Your task to perform on an android device: In the PUMA app , Shop for PUMA X LIBERTY brand Women's sneakers.
Image 0: 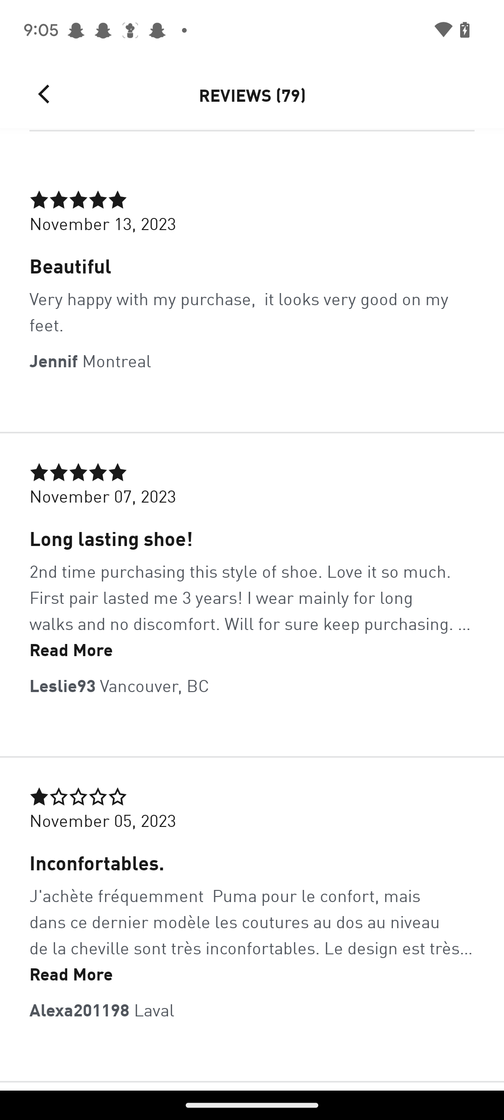
Go back to the previous screen
Step 0: press back button
Image 1: 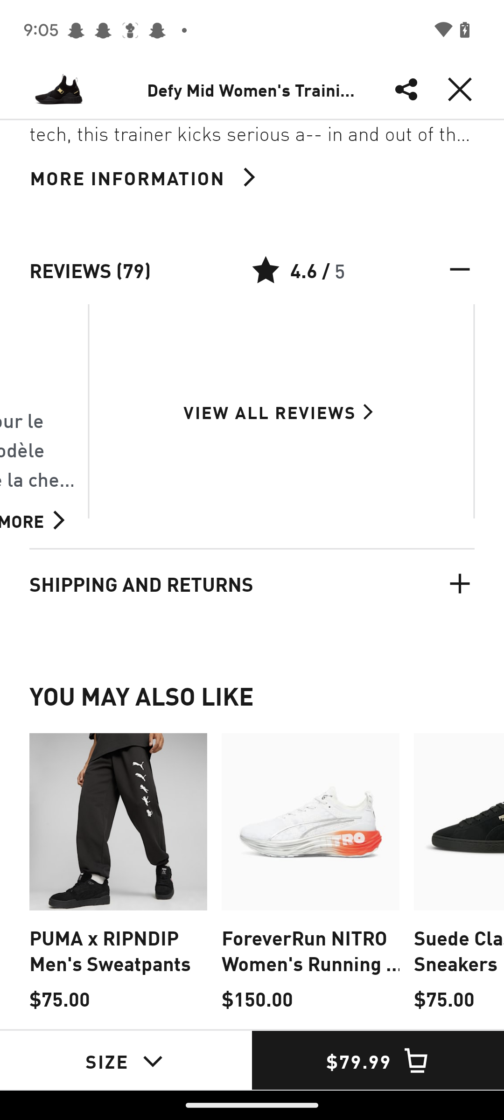
Click on the cross icon at the top right corner of the screen
Step 1: click (460, 89)
Image 2: 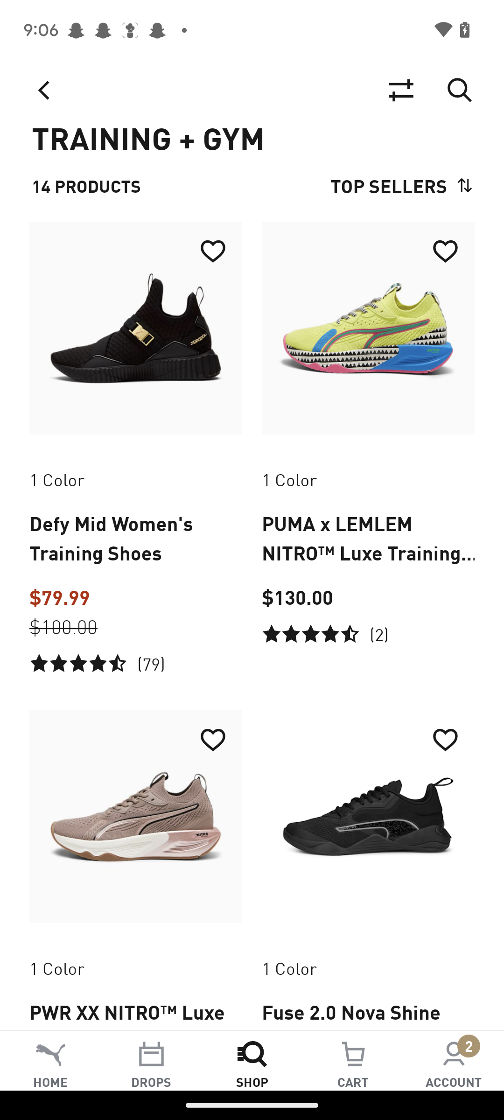
Click on the search icon tab at the bottom of the screen
Step 2: click (252, 1060)
Image 3: 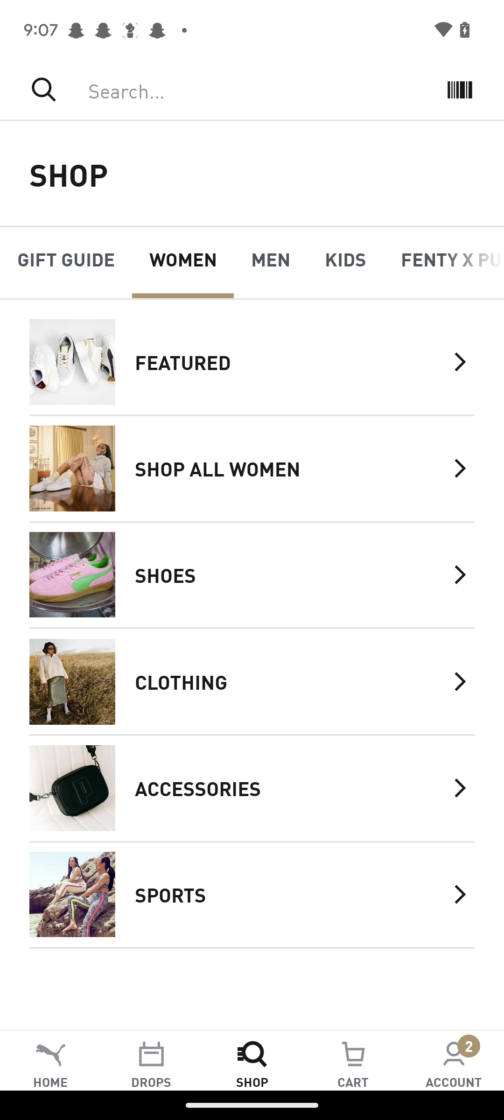
Swipe the category tab toward the left
Step 3: scroll right
Image 4: 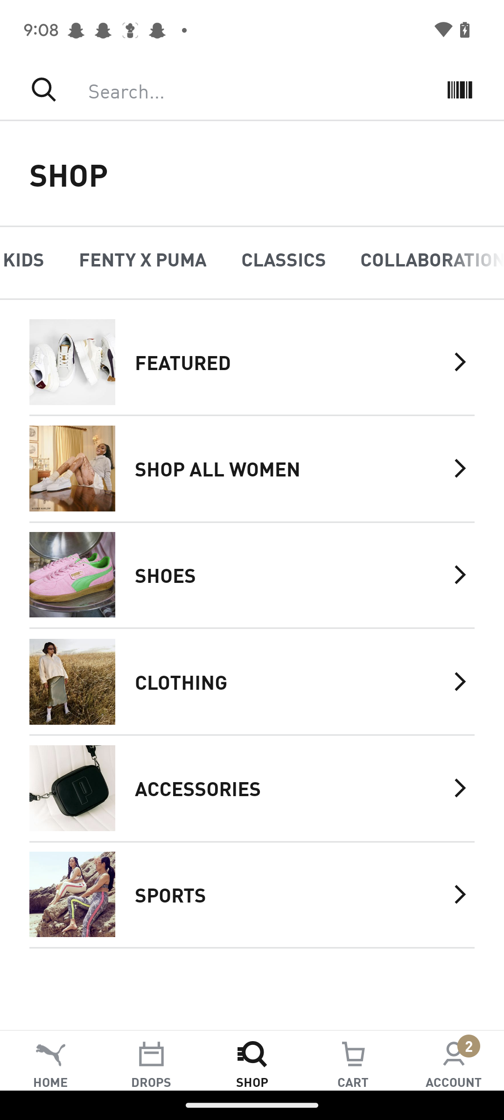
Swipe the category tab toward the left
Step 4: scroll right
Image 5: 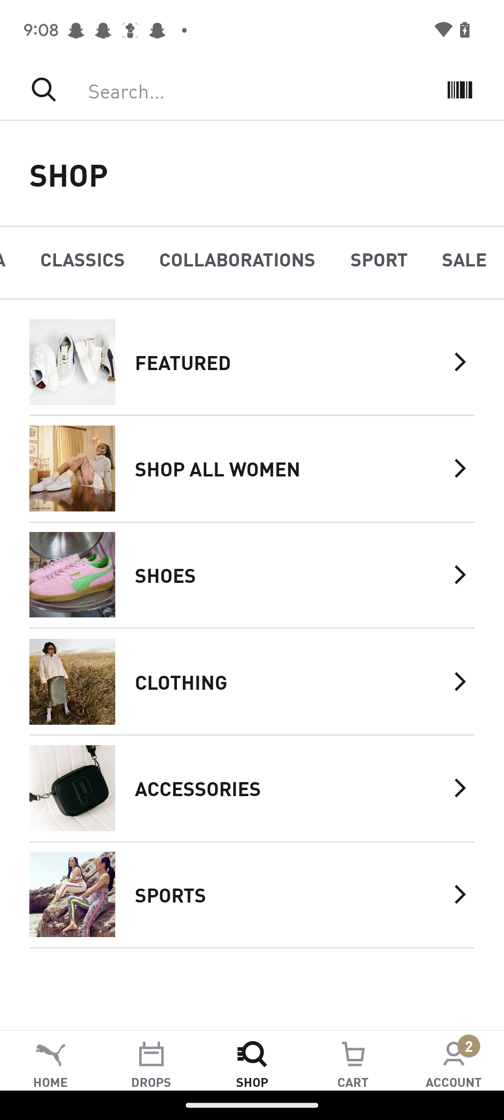
Click on the collaborations tab
Step 5: click (237, 259)
Image 6: 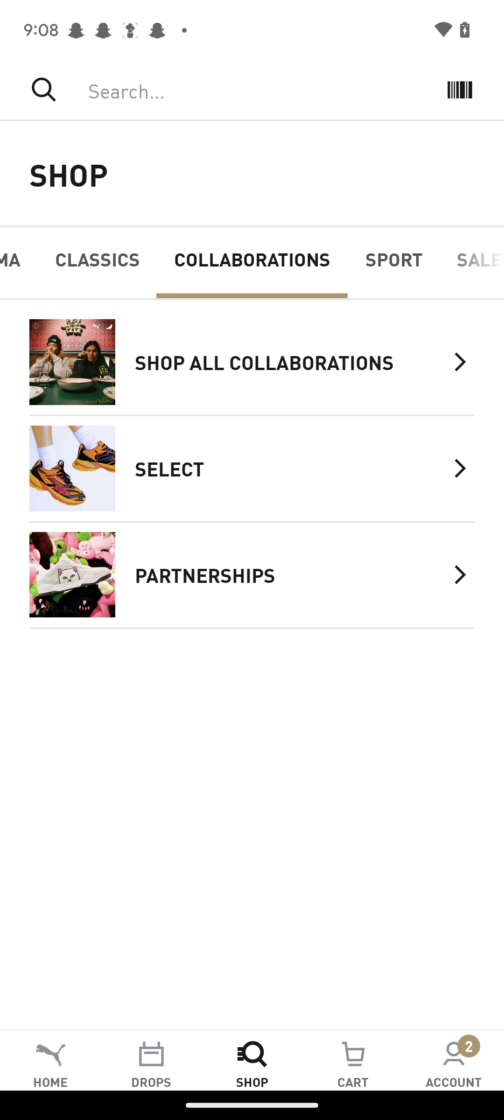
Click on the select category
Step 6: click (290, 468)
Image 7: 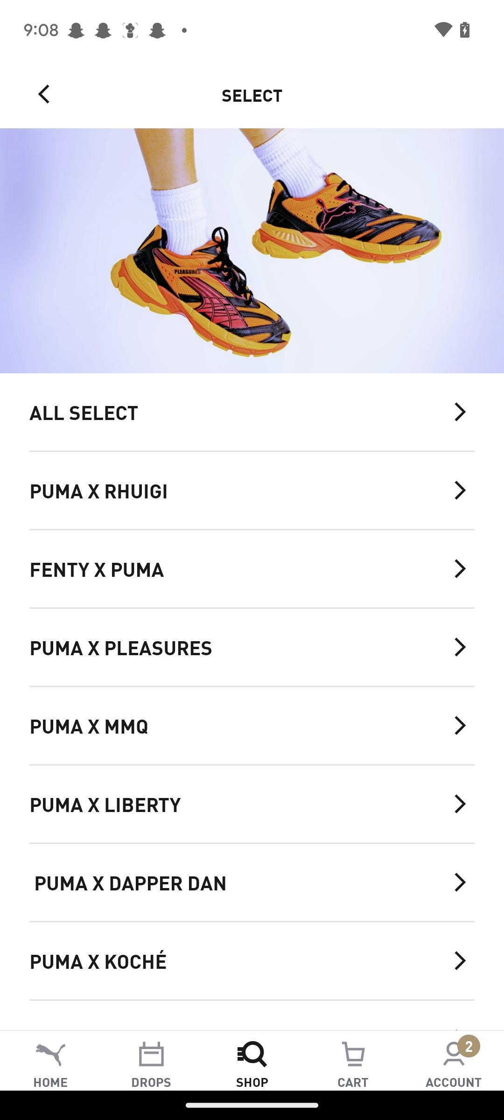
Click on the PUMA X LIBERTY brand option
Step 7: click (237, 804)
Image 8: 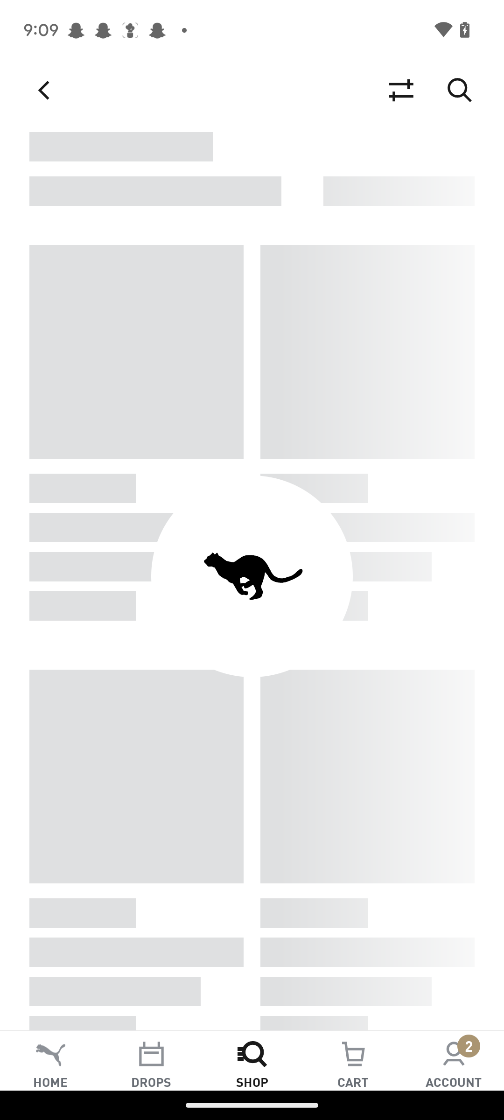
Click on the PUMA X LIBERTY brand option
Step 8: wait
Image 9: 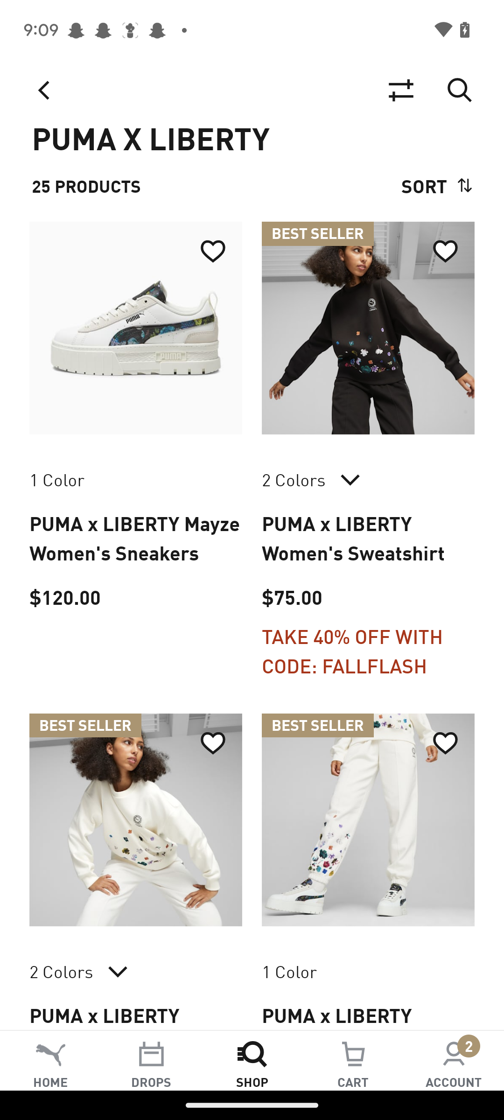
Click on the filters icon
Step 9: click (401, 90)
Image 10: 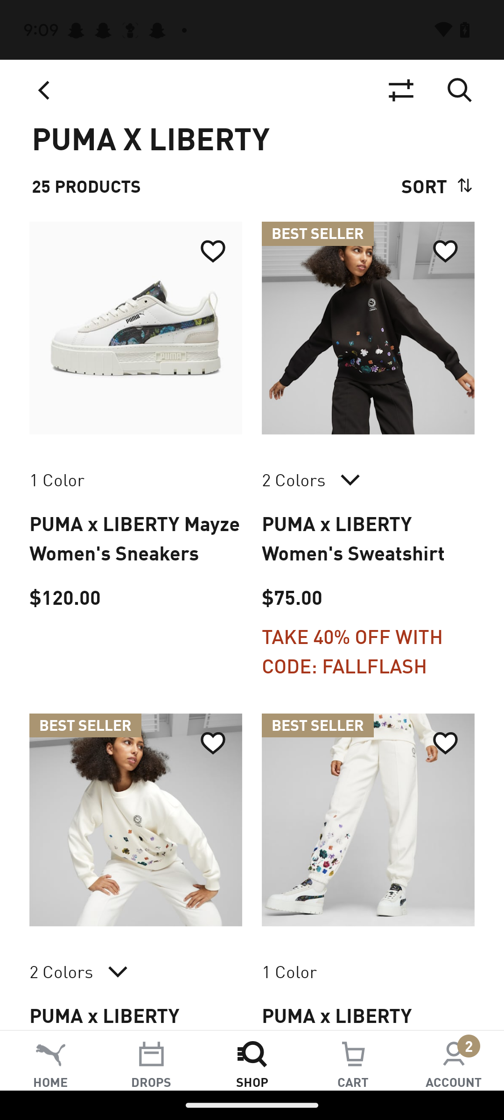
Click on the filters icon
Step 10: wait
Image 11: 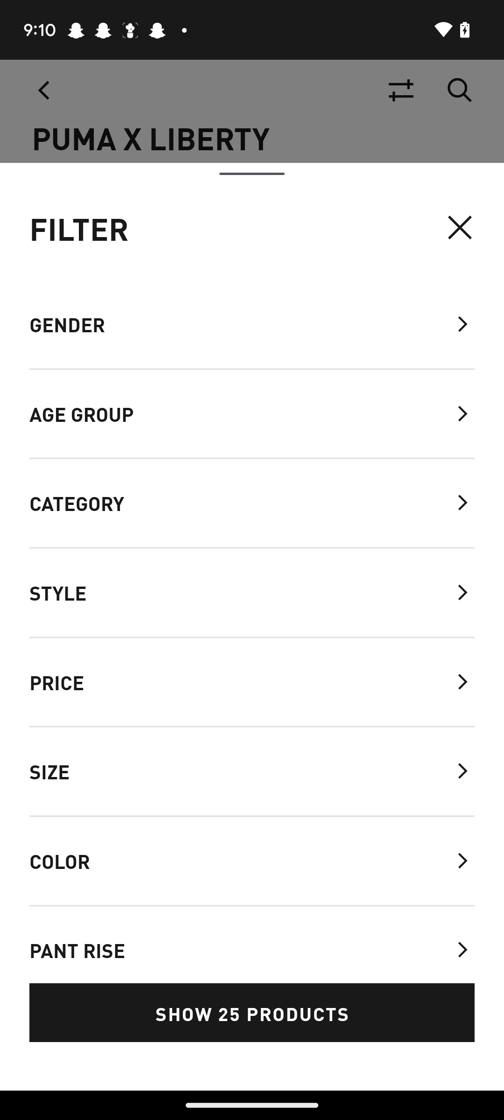
Click on the category option
Step 11: click (252, 504)
Image 12: 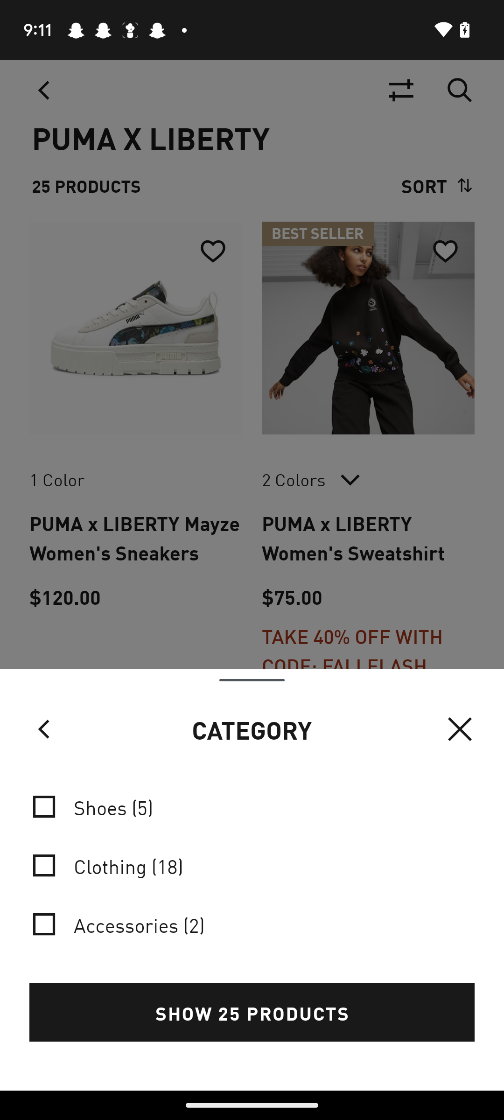
Click on the shoes option
Step 12: click (274, 806)
Image 13: 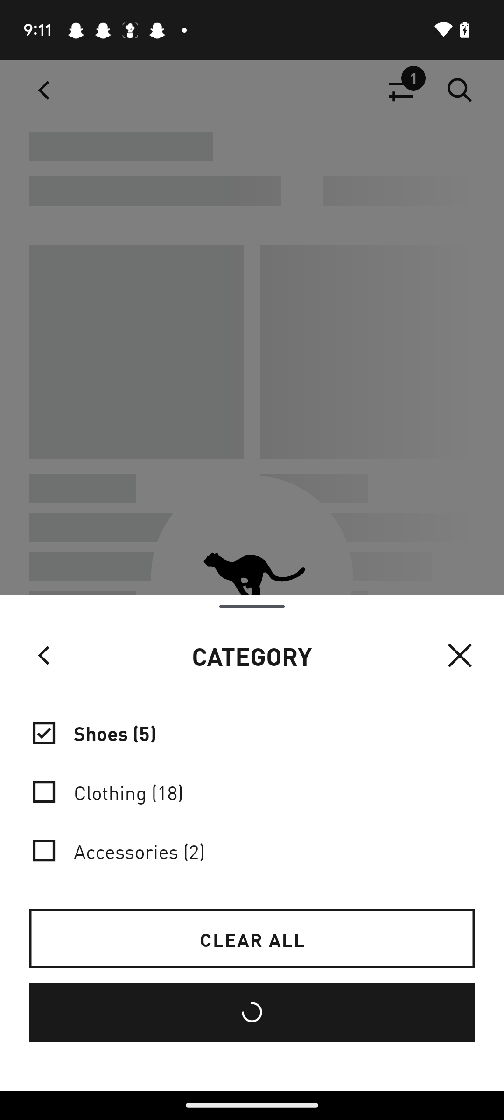
Click on the shoes option
Step 13: wait
Image 14: 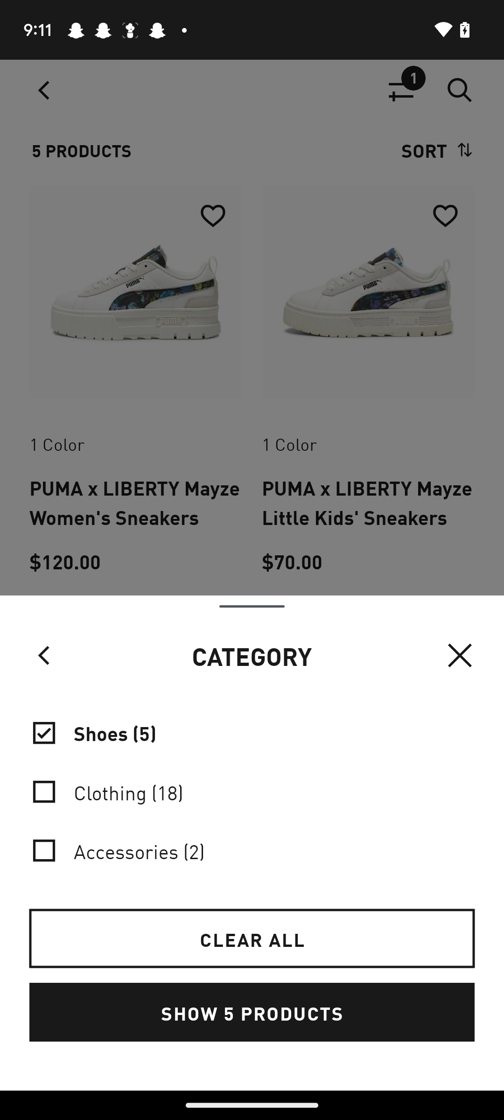
Click on the show 5 products button
Step 14: click (252, 1012)
Image 15: 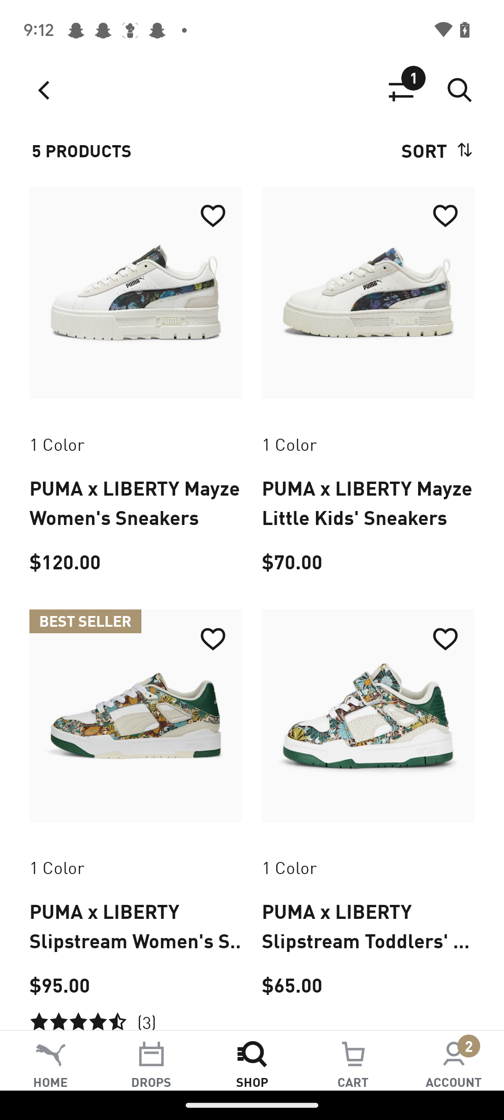
Click on the filter icon
Step 15: click (401, 90)
Image 16: 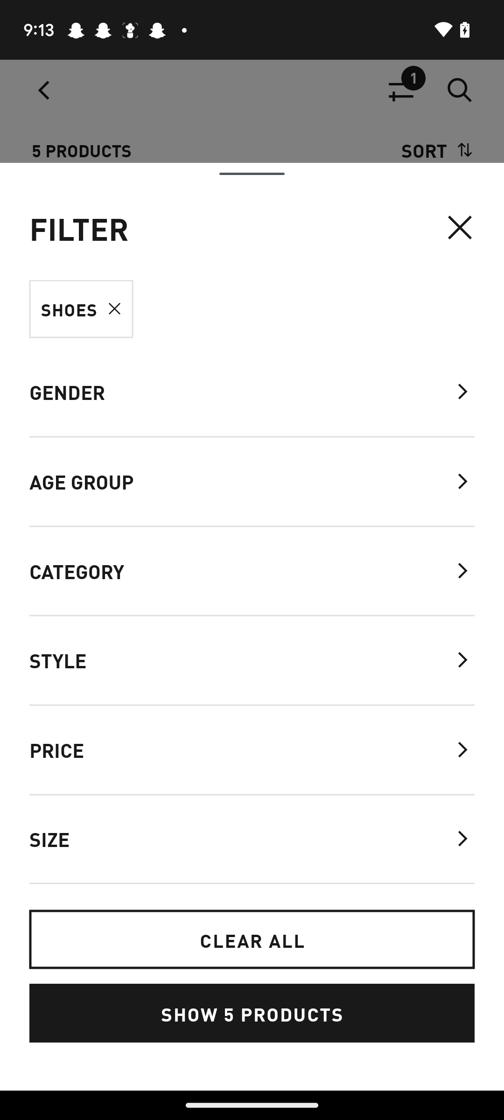
Click on the gender category
Step 16: click (252, 392)
Image 17: 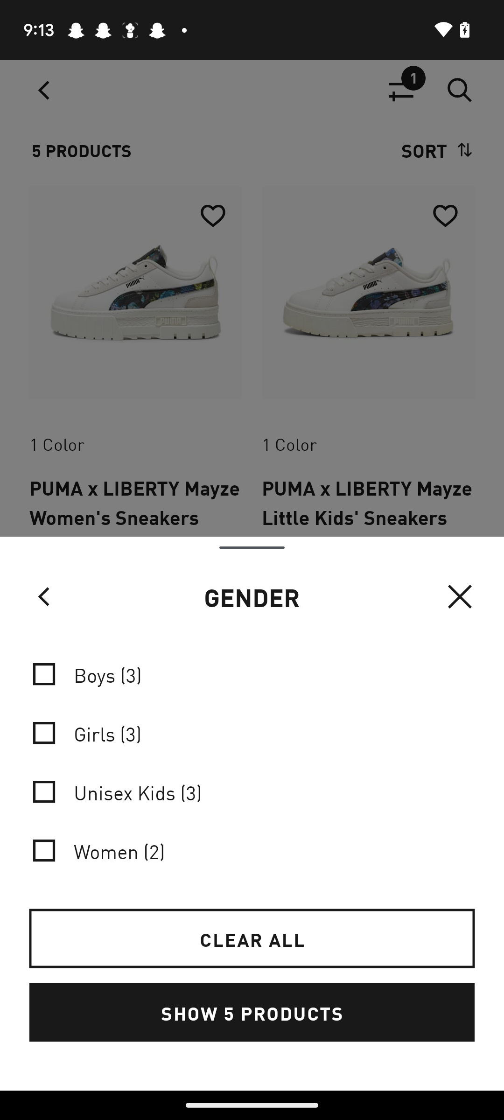
Click on the women option
Step 17: click (274, 850)
Image 18: 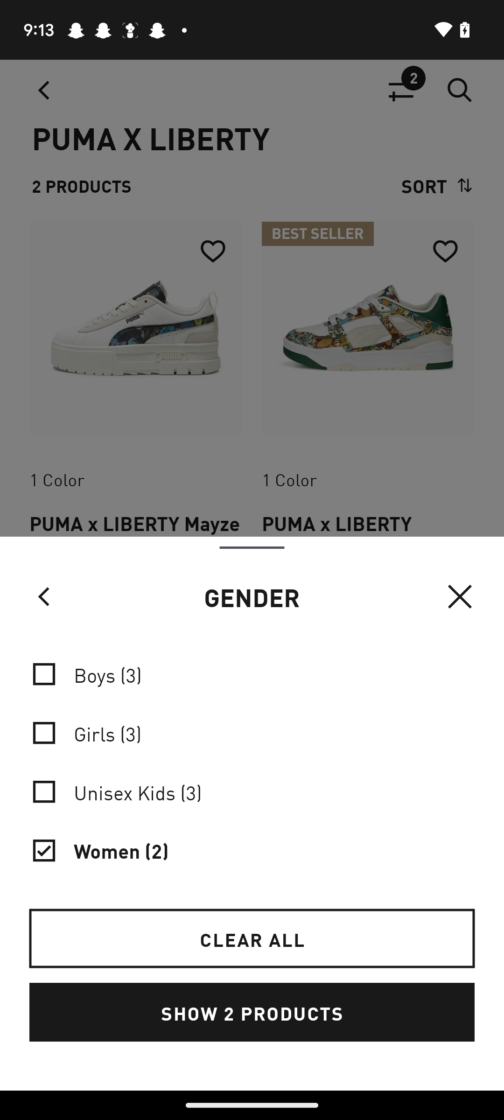
Click on the show 2 products button
Step 18: click (252, 1012)